Your task to perform on an android device: Look for Adidas walking shoes for women with a size 8 in the Size filter in the Tata CLIQ app.
Image 0: 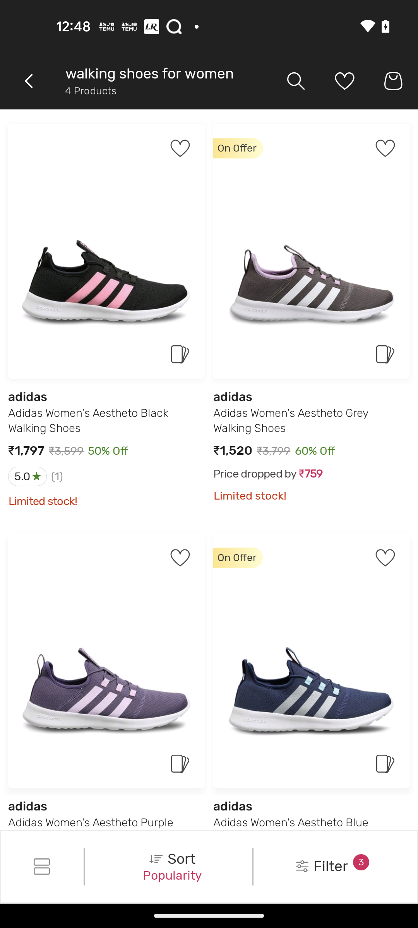
Go to the Filter section
Step 0: click (322, 867)
Image 1: 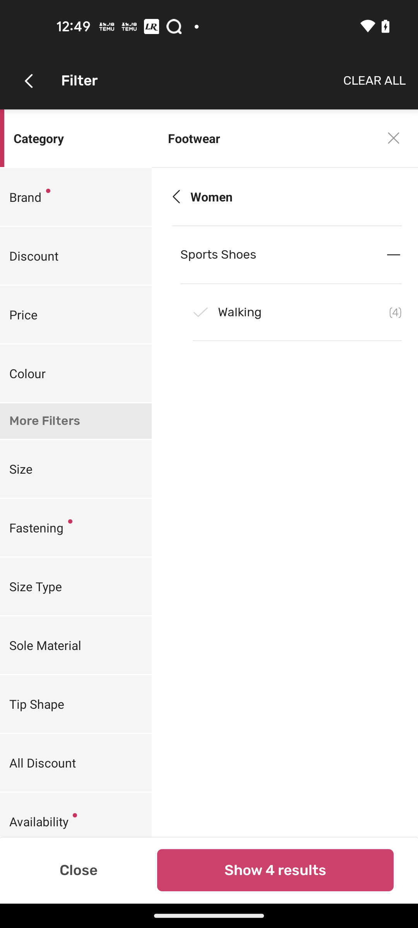
Click on the Size filter
Step 1: click (18, 469)
Image 2: 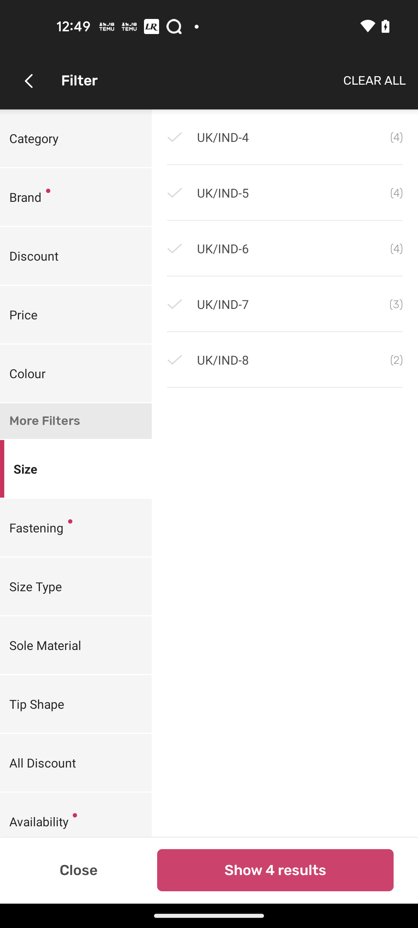
Select UK/IND-8
Step 2: click (220, 360)
Image 3: 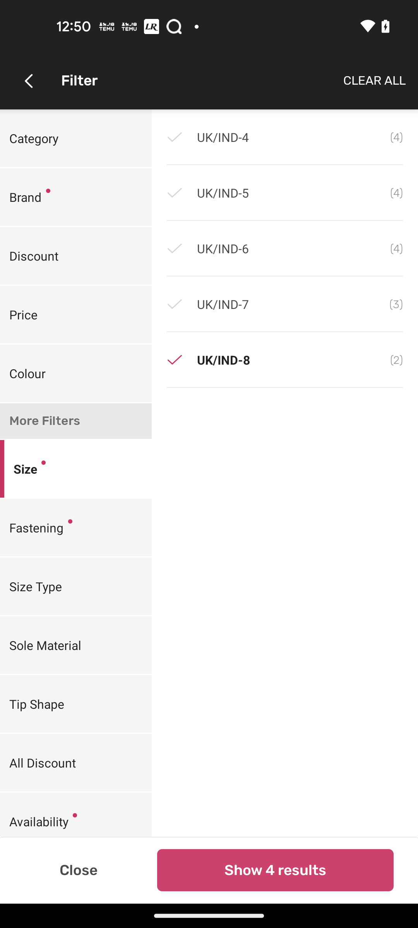
Click on the Show 4 results button
Step 3: click (275, 870)